Your task to perform on an android device: Find the allen solly formal shoes in size 8 for men on the allen solly app.
Image 0: 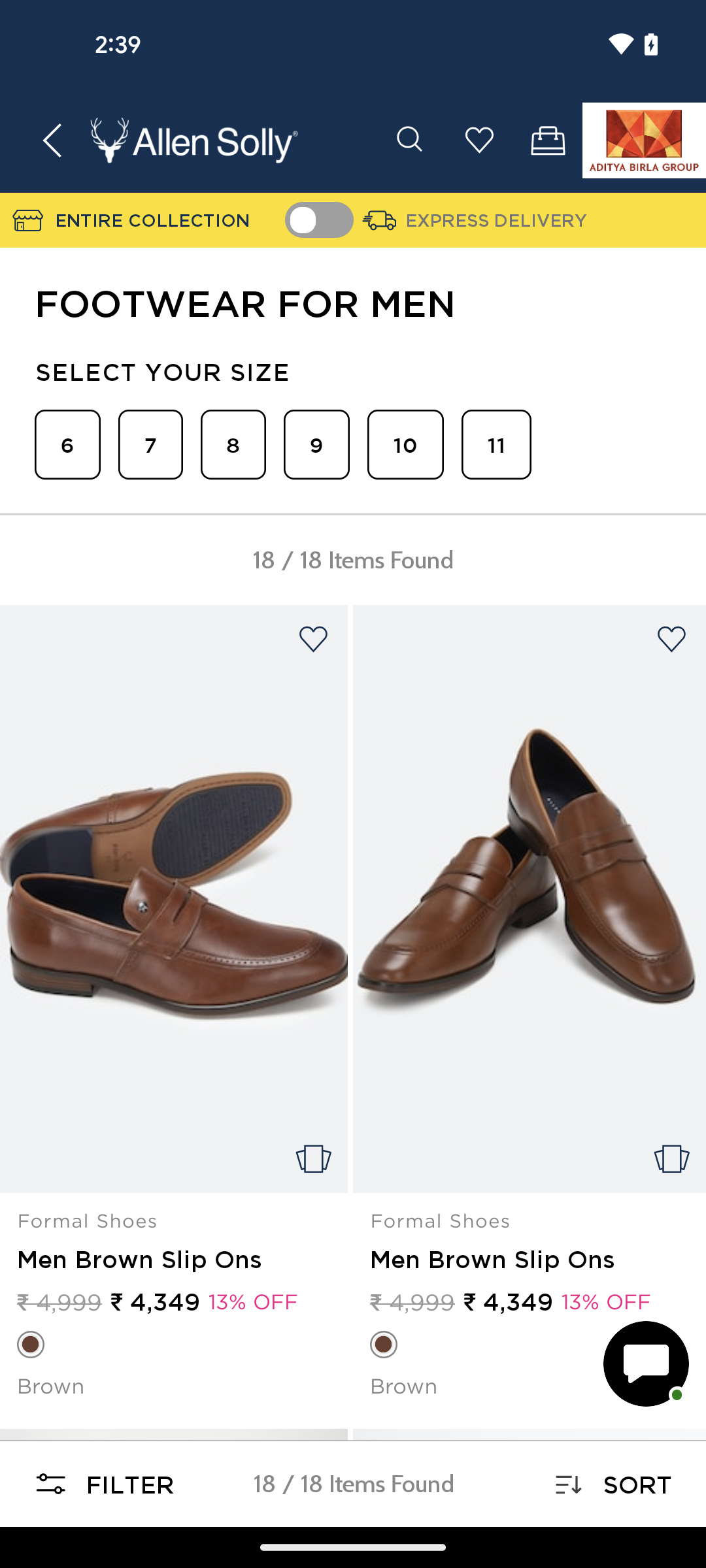
Tap on the size 8 option
Step 0: click (353, 808)